Your task to perform on an android device: I should refer this pizza to Maria so she can try all of the great meals, as the meal was so amazing and delicious.
Image 0: 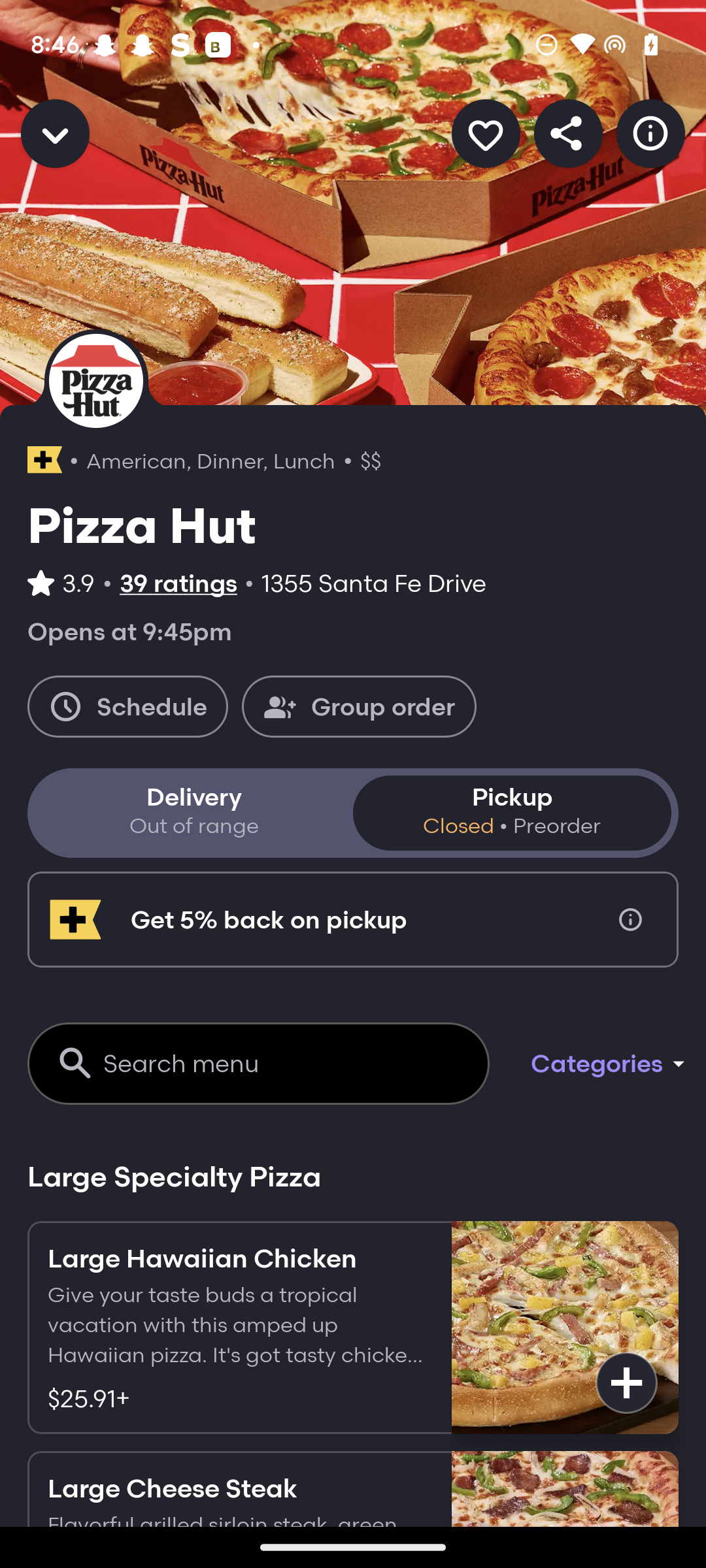
Click on the share icon at the top right of the screen
Step 0: click (563, 127)
Image 1: 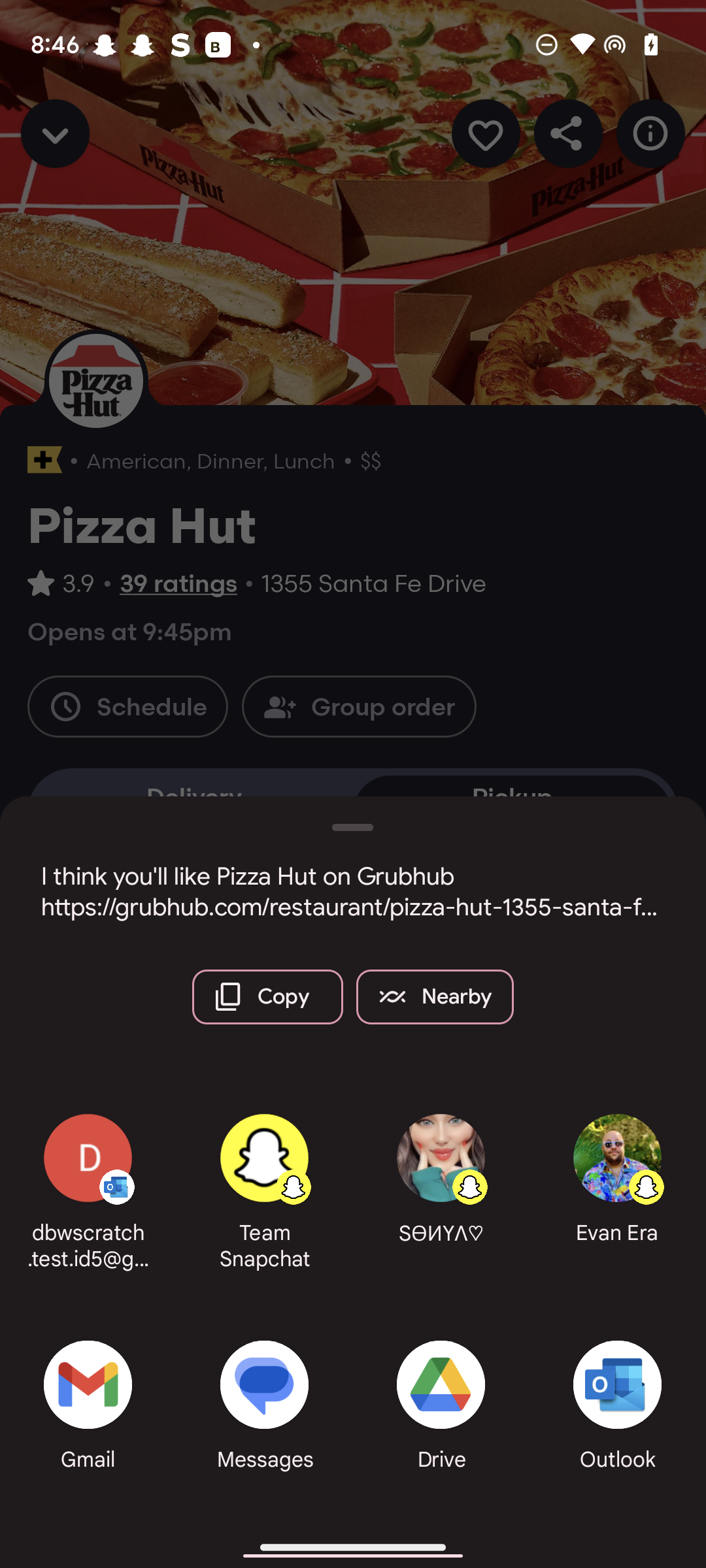
Click on the Gmail option
Step 1: click (82, 1386)
Image 2: 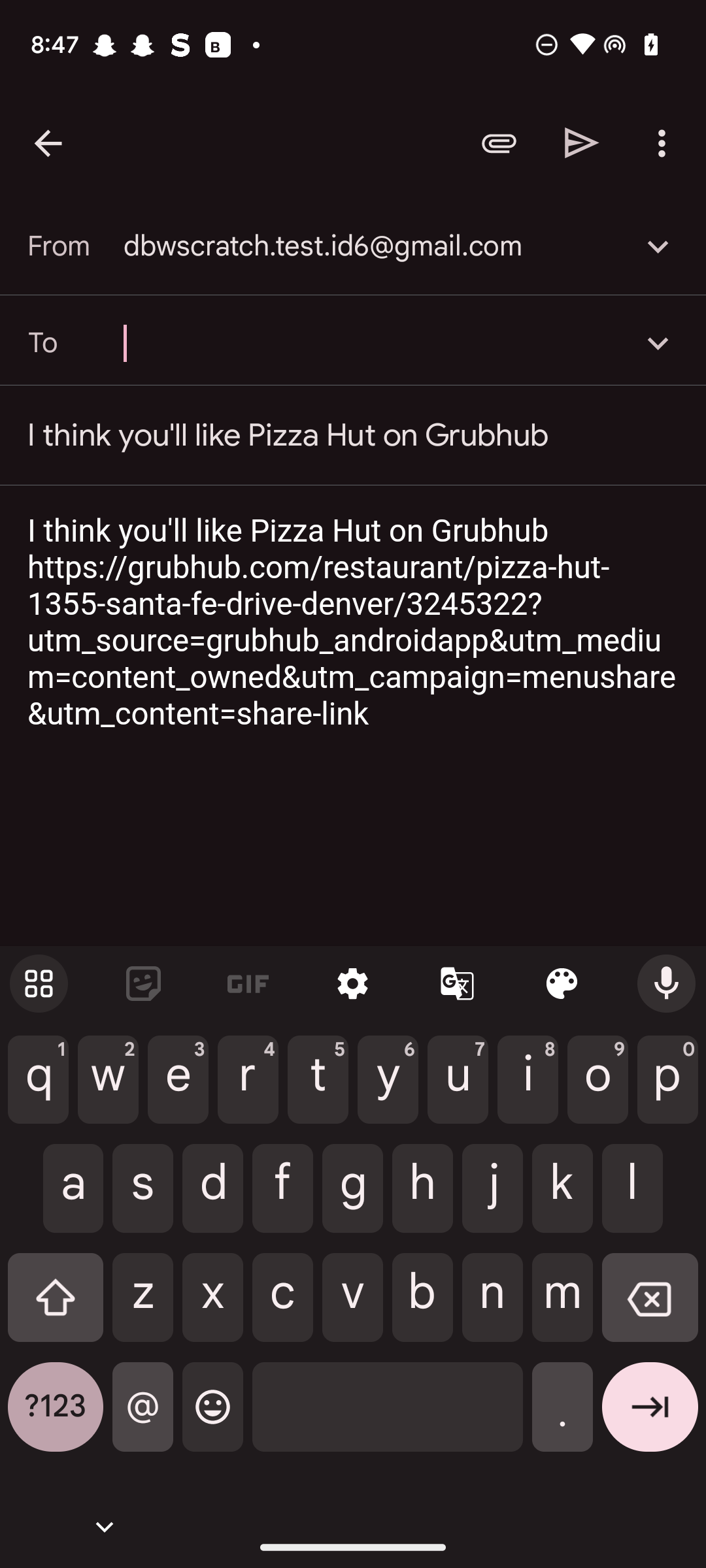
enter the recipient as Maria.rossi1993@gmail.com
Step 2: type "Maria.rossi1993@gmail.com"
Image 3: 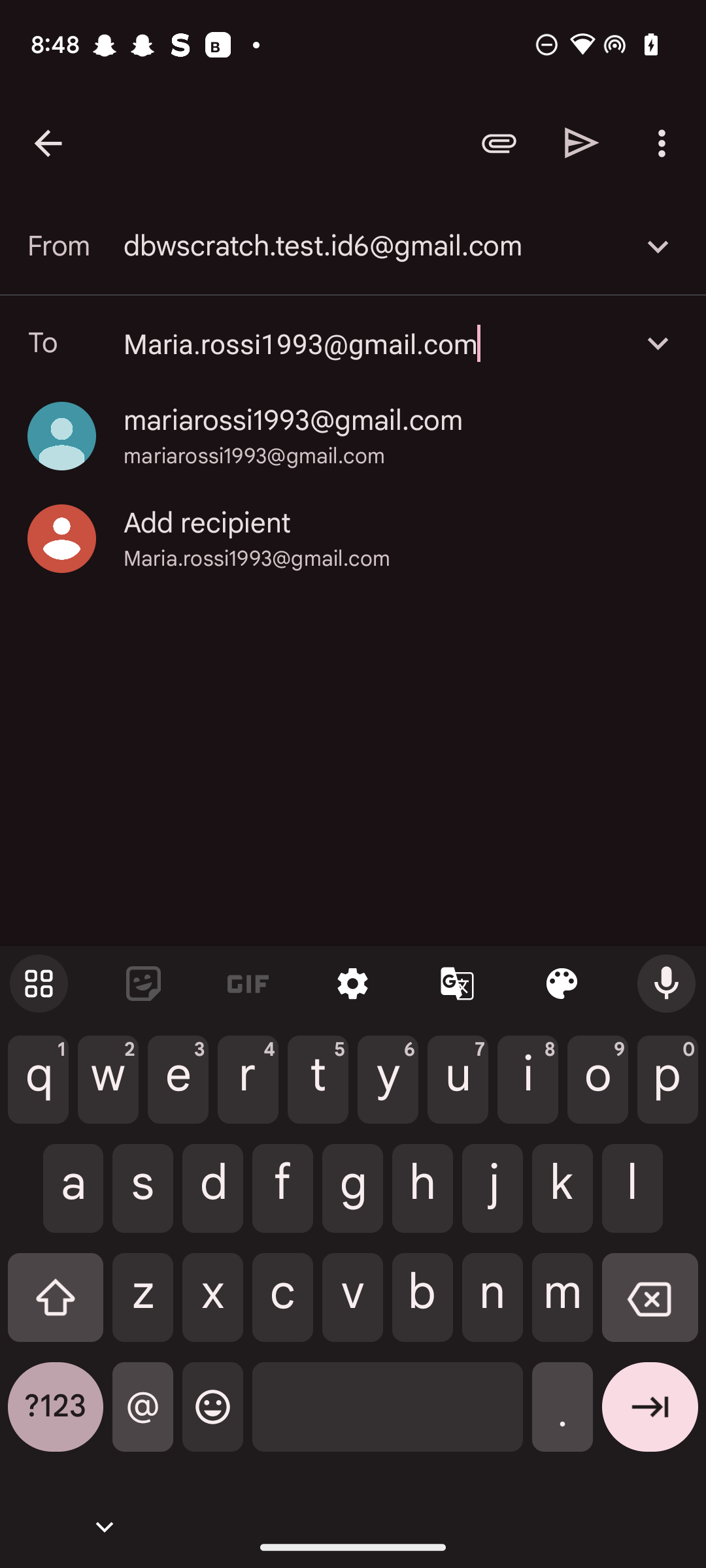
Click on the Maria.rossi1993@gmail.com
Step 3: click (294, 420)
Image 4: 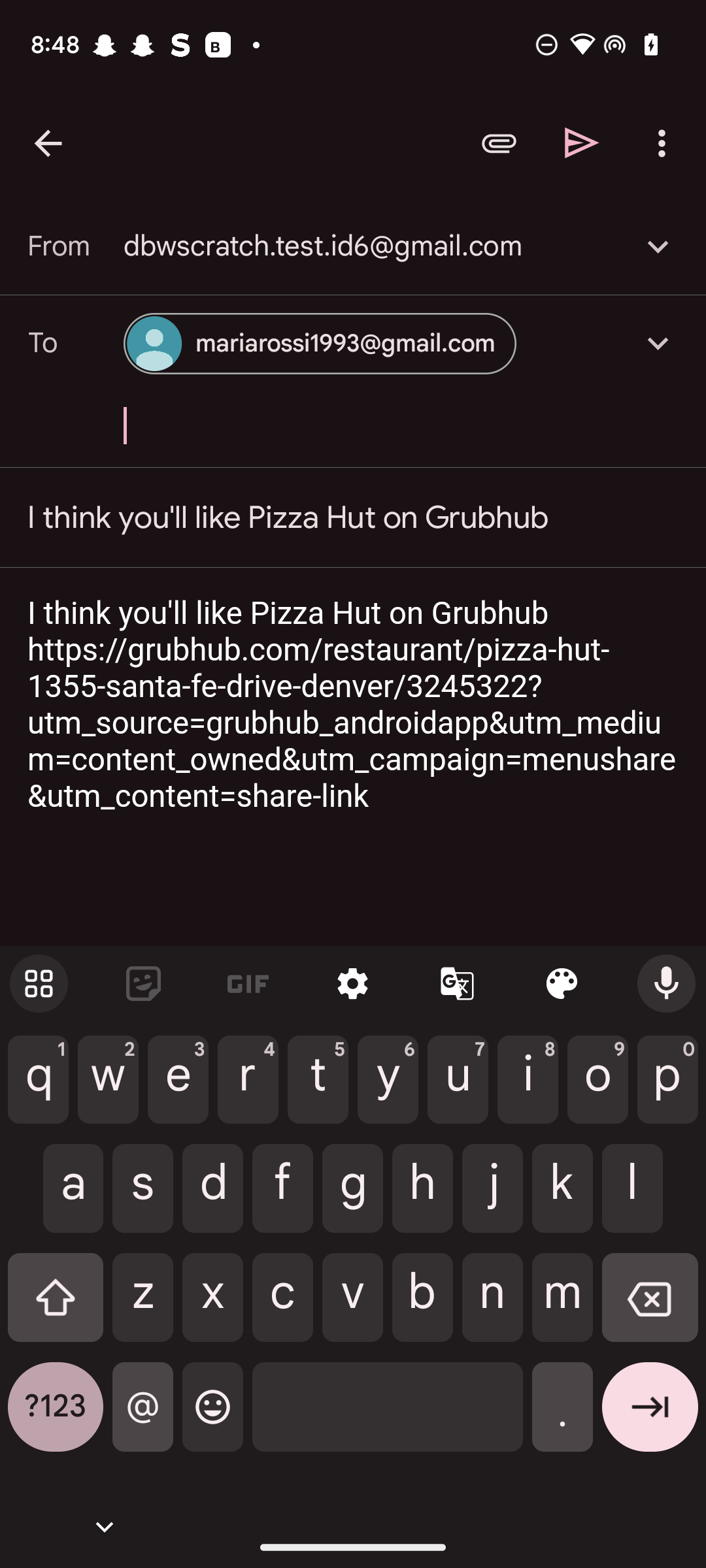
Click on the send icon.
Step 4: click (582, 142)